Your task to perform on an android device: I have to give a presentation for my office annual meeting, so create a slide for me on the Slides app.
Image 0: 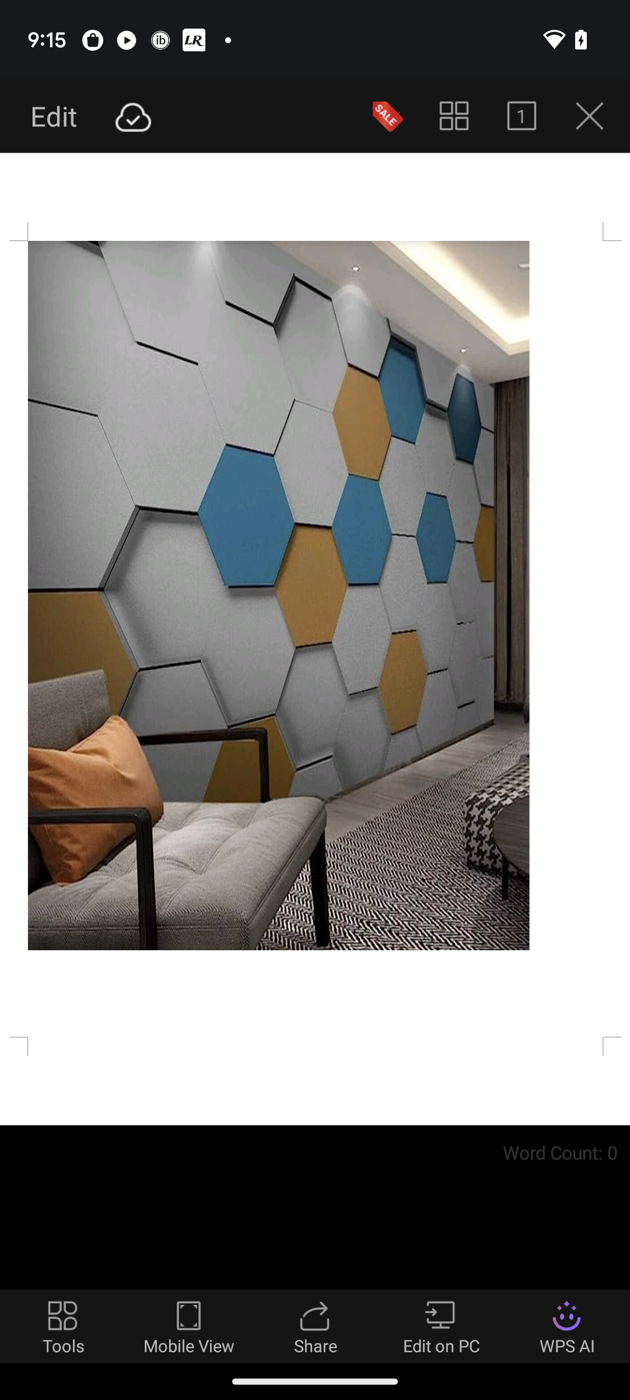
Open the slides app.
Step 0: open app "Slides"
Image 1: 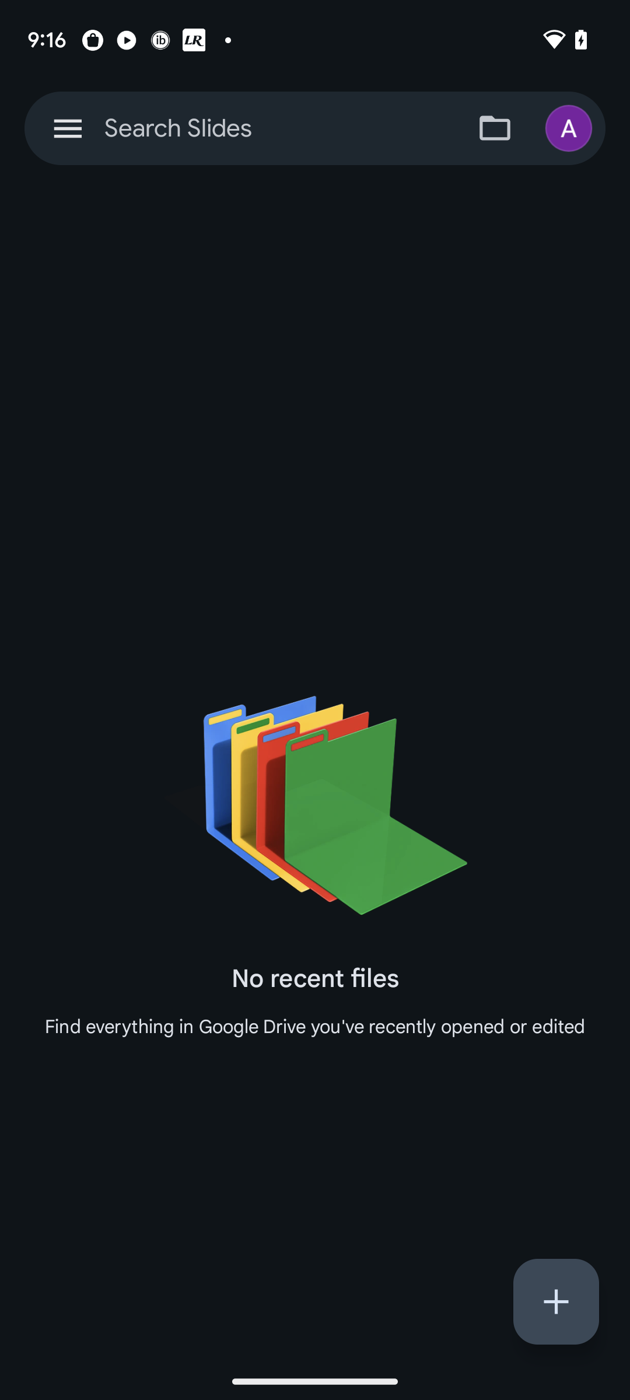
Click on the + icon at the bottom right corner of the screen.
Step 1: click (556, 1301)
Image 2: 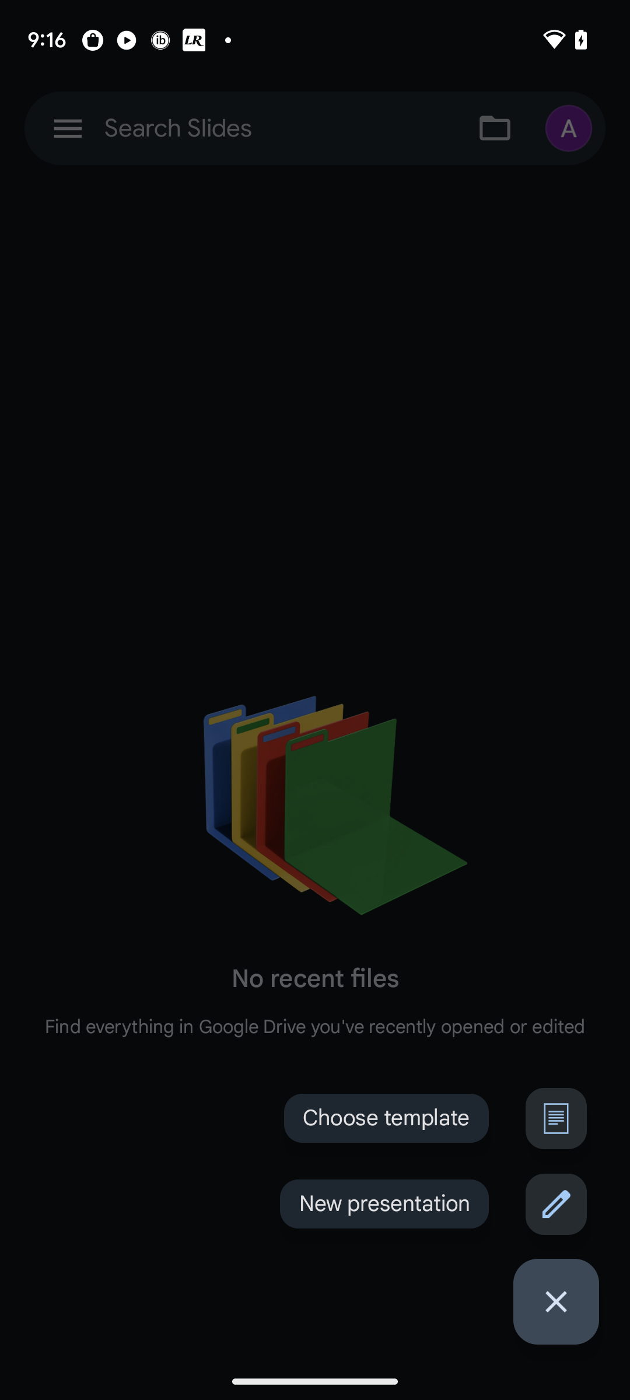
Click on the tab "New Presentation".
Step 2: click (556, 1204)